Your task to perform on an android device: I need to visit Edinburgh soon for some work , search for train from Dundee to Edinburgh in the Wanderu app.
Image 0: 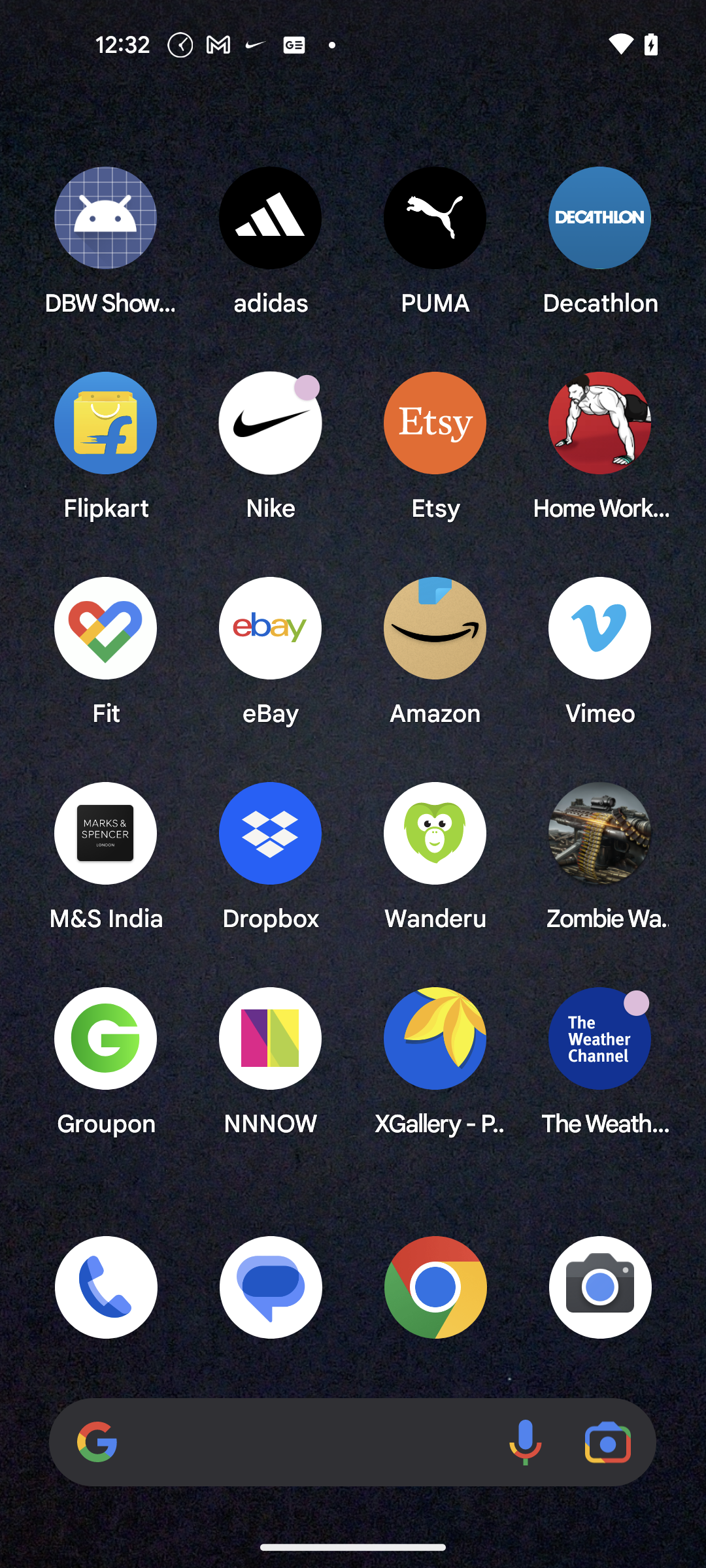
Open the Wanderu app
Step 0: open app "Wanderu"
Image 1: 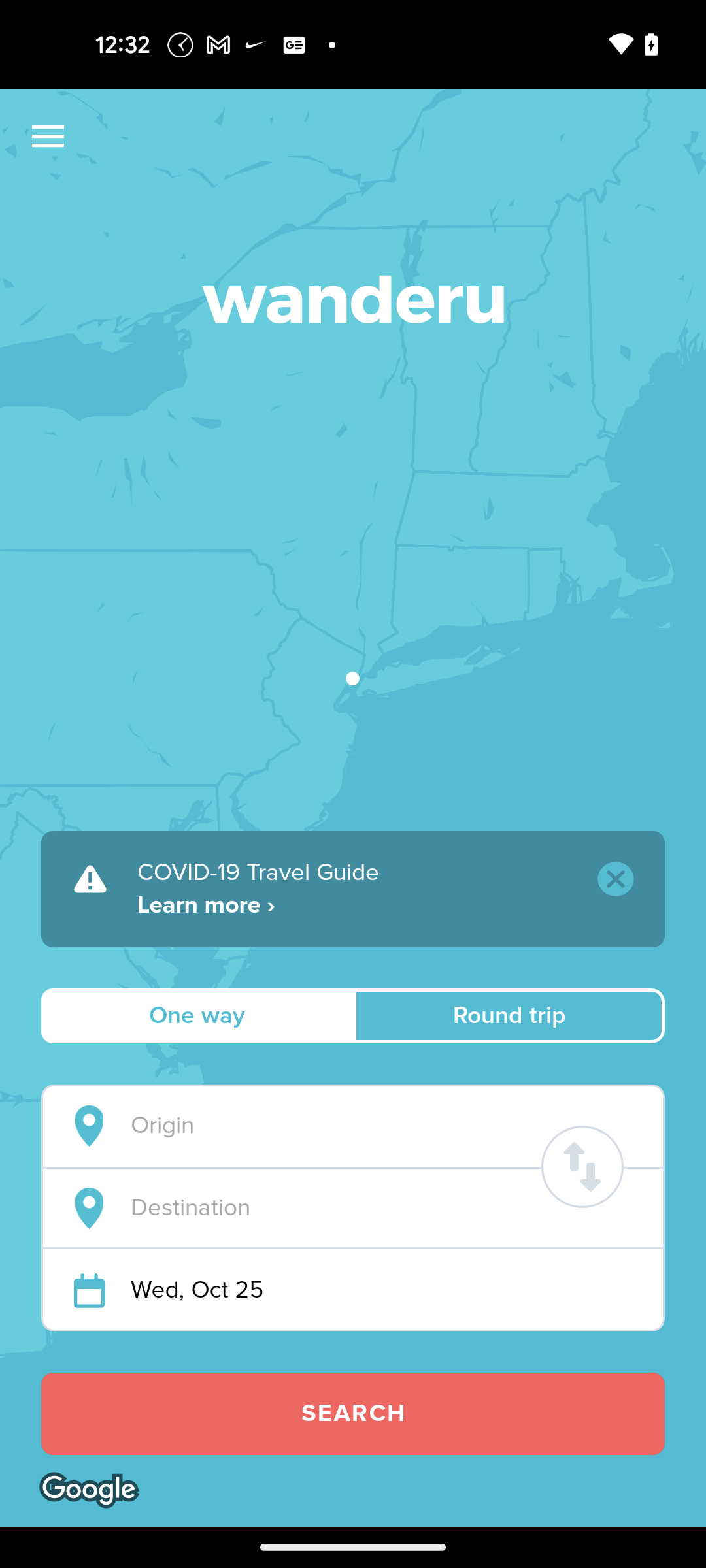
Go to the Origin search bar
Step 1: click (387, 1126)
Image 2: 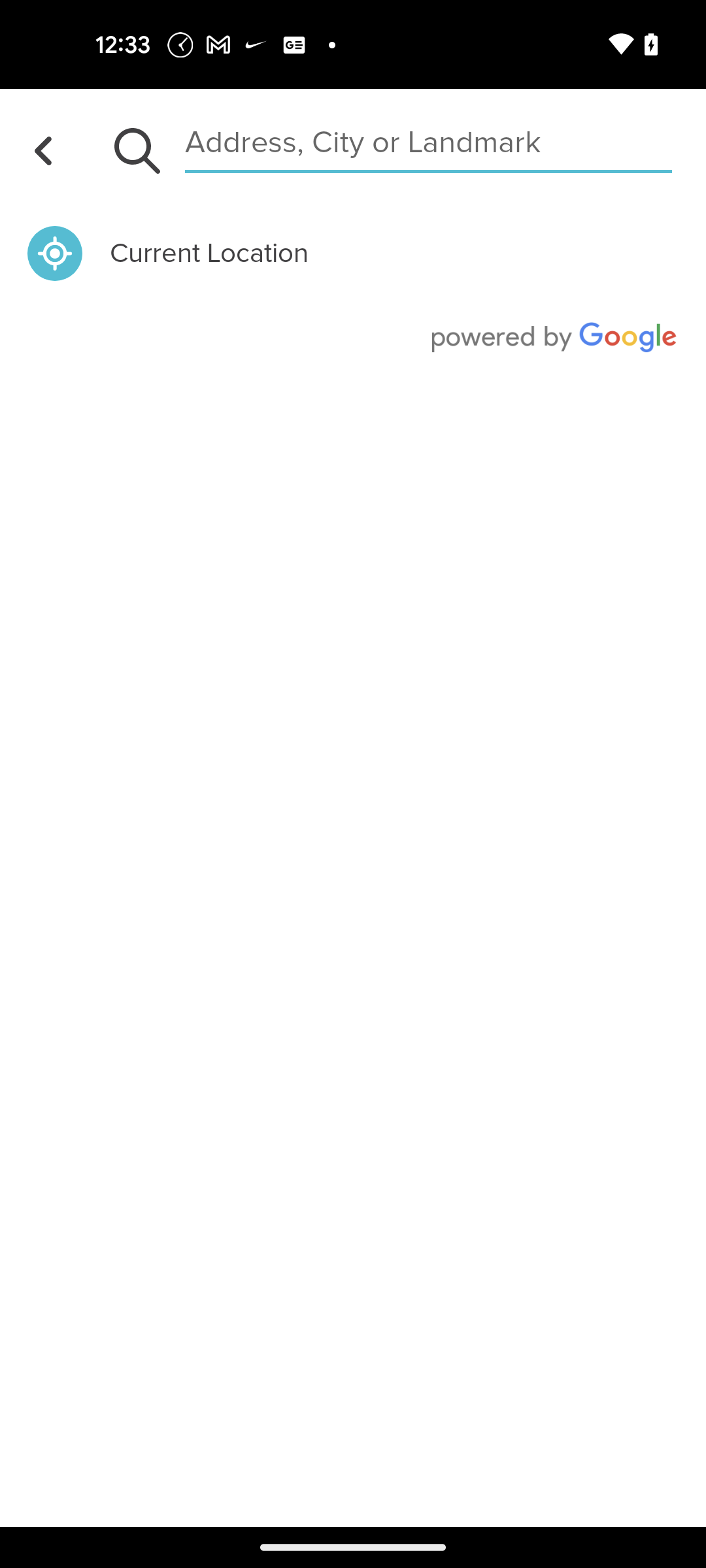
Type Dundee in the search bar
Step 2: type "Dundee"
Image 3: 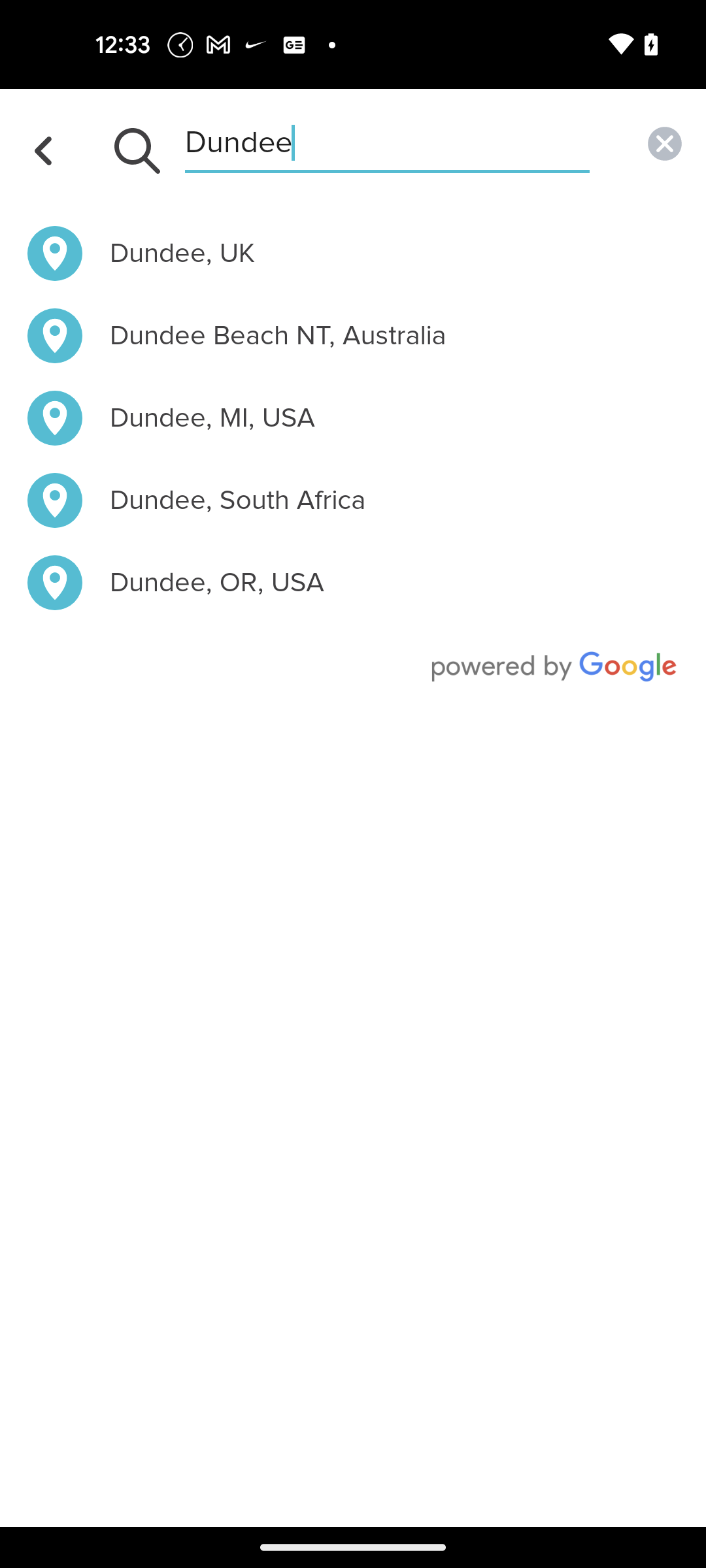
Click on the first searched result
Step 3: click (390, 253)
Image 4: 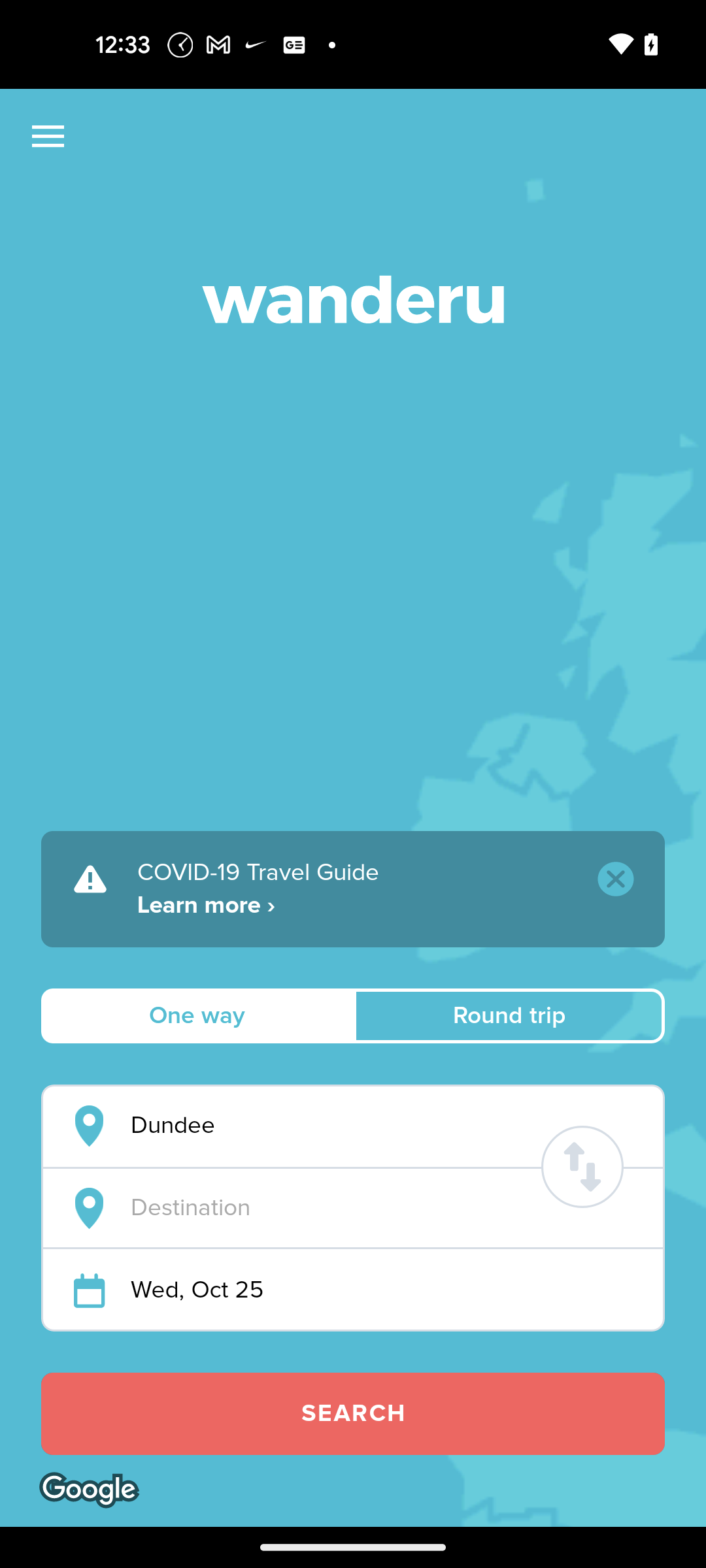
Go to the destination search bar
Step 4: click (387, 1208)
Image 5: 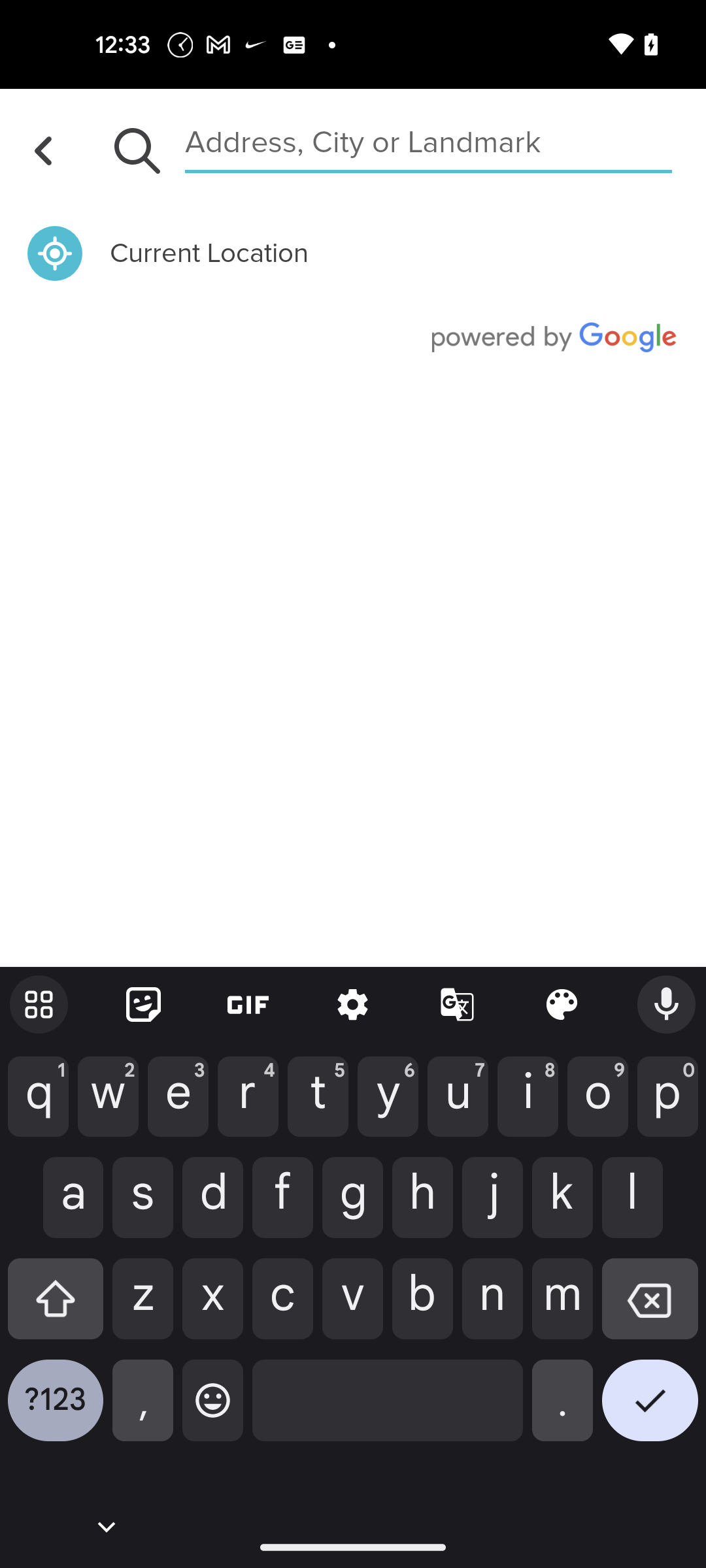
Type Edinburgh in the destination search bar
Step 5: type "Edinburgh"
Image 6: 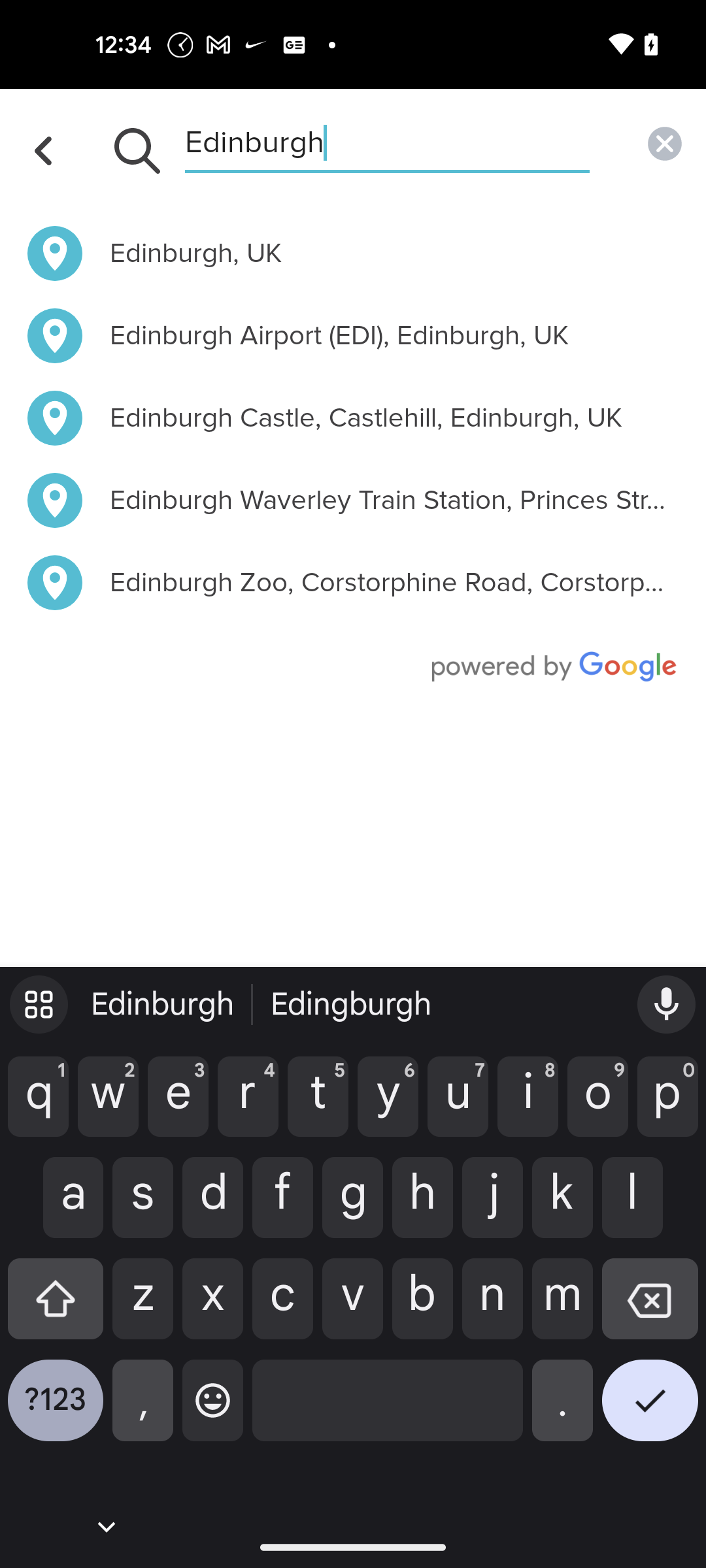
Select the first search result
Step 6: click (390, 253)
Image 7: 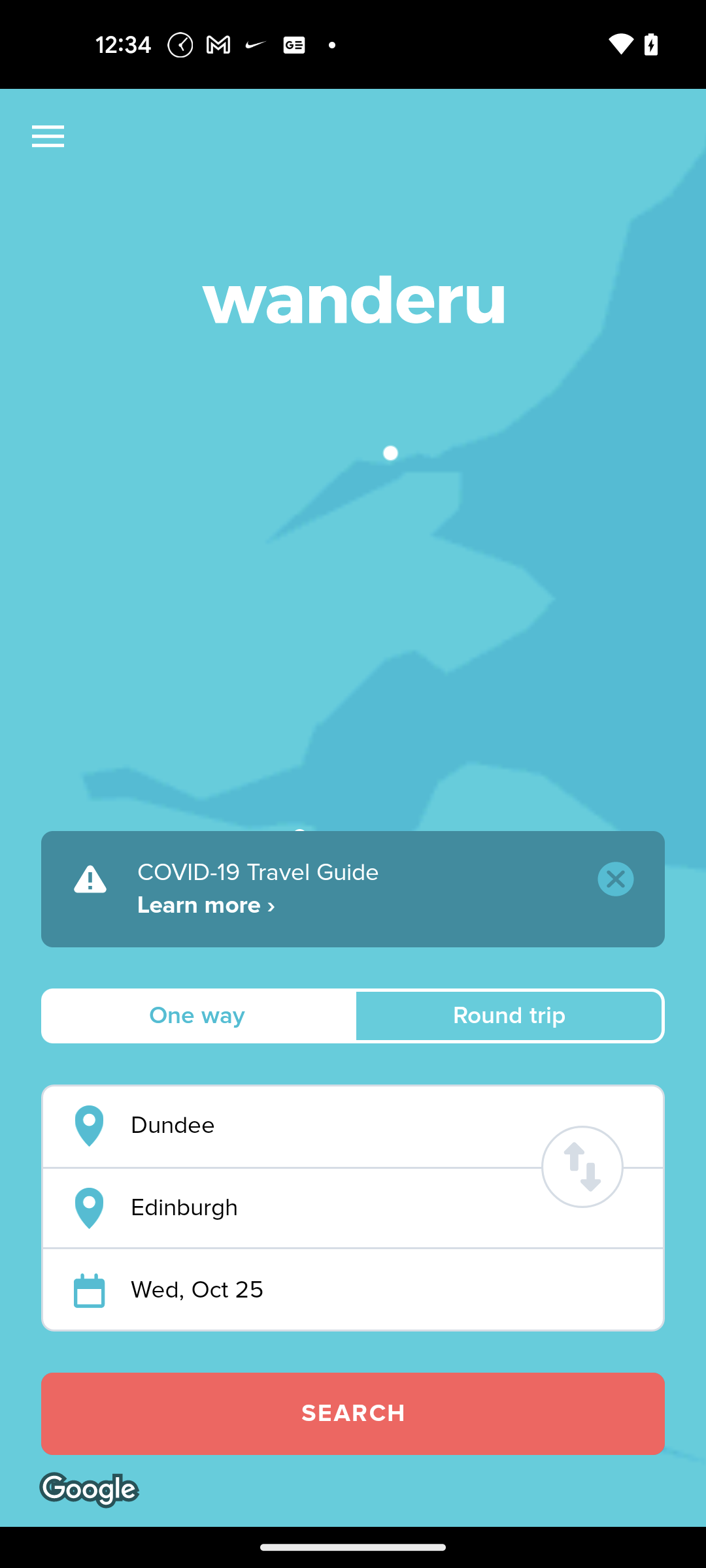
Click on the search button 
Step 7: click (352, 1414)